Your task to perform on an android device: I want to make a hole in the wall so as to pass some pipelines. Search for jackhammers in the Banggood app.
Image 0: 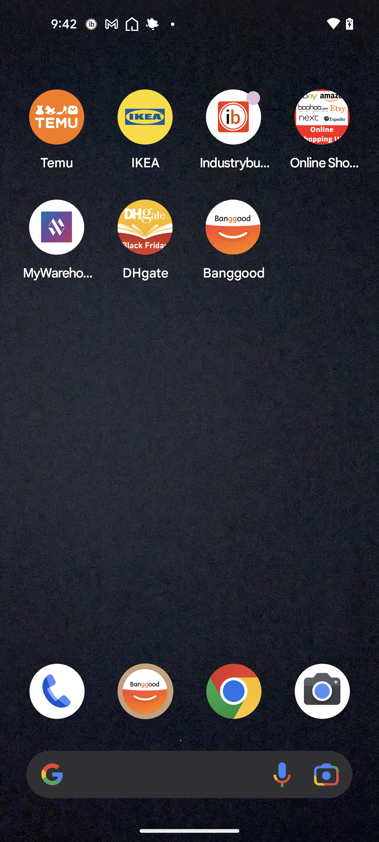
Open the Banggood app
Step 0: open app "Banggood"
Image 1: 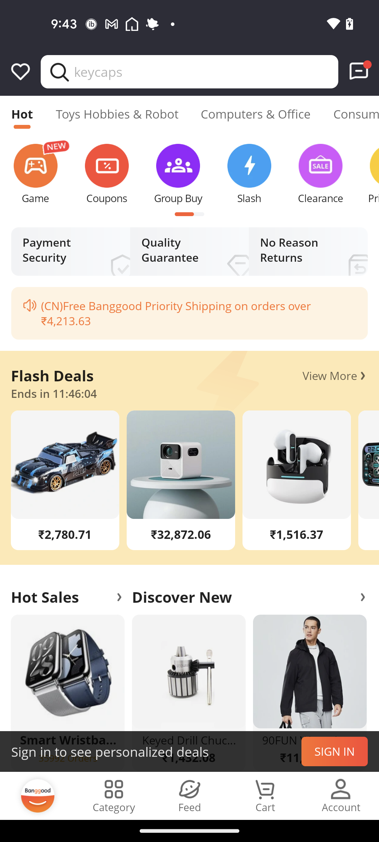
Go to the search bar at the top of the screen
Step 1: click (152, 81)
Image 2: 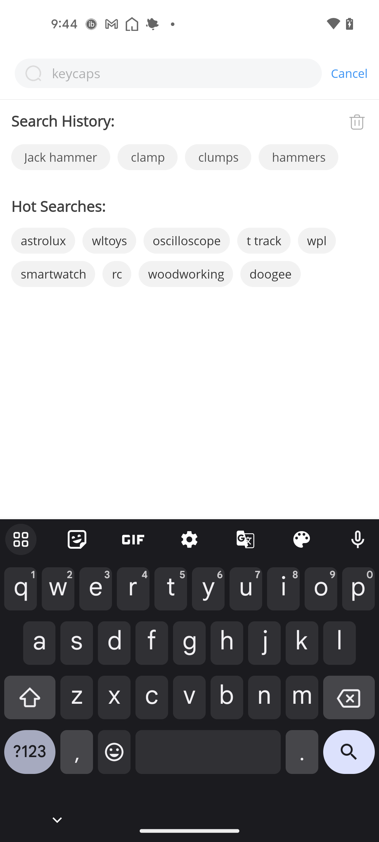
Type Jack hammer in the search bar
Step 2: type "Jack Hammer"
Image 3: 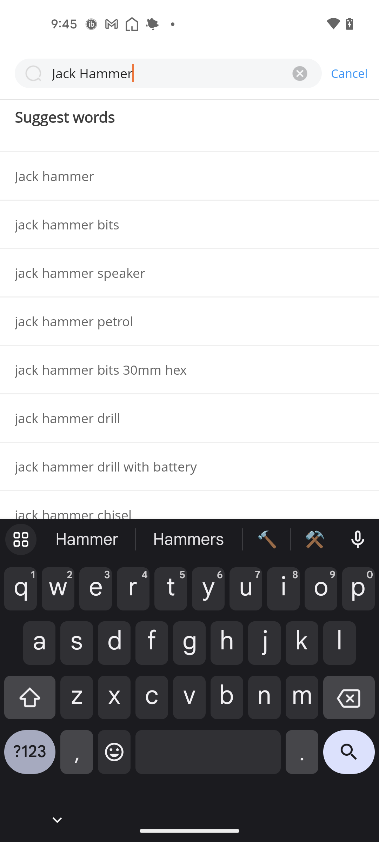
Click on the search button at the bottom right corner of the keyboard
Step 3: click (349, 757)